Your task to perform on an android device: I'd want to move the Outdoor Yoga and Home Yoga video files to the Yoga Folder in Google Files so they're easier to access in the future.
Image 0: 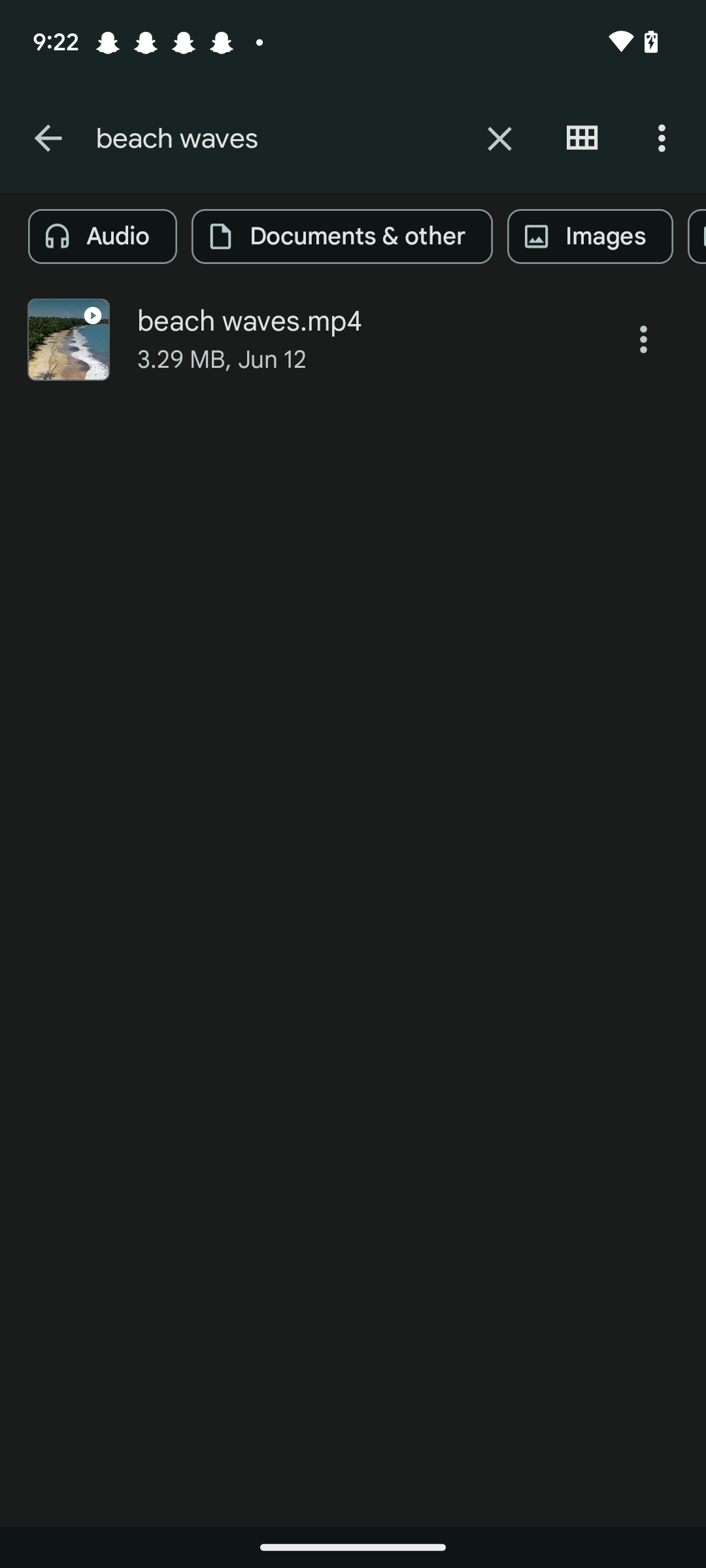
Go back to the previous screen
Step 0: press back button
Image 1: 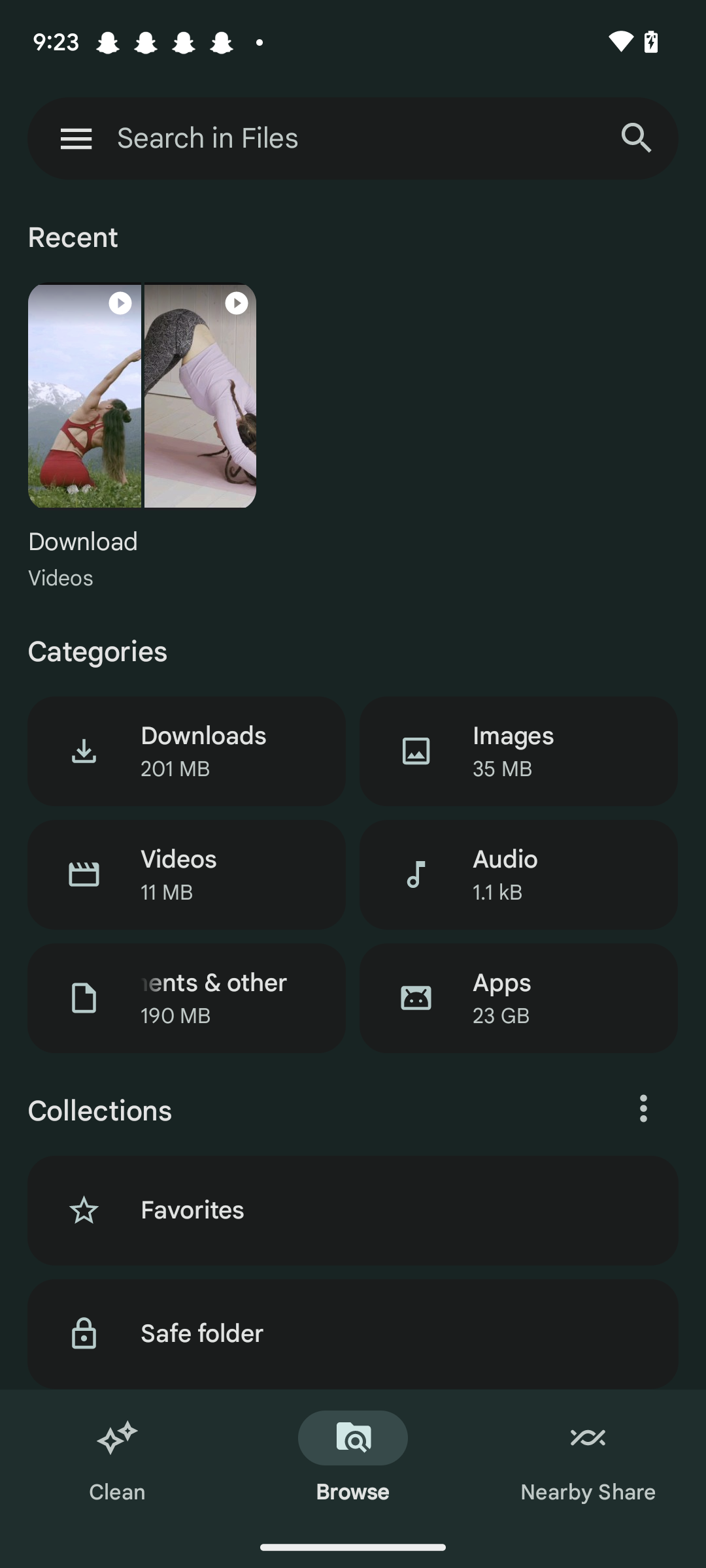
Click on the download categories
Step 1: click (203, 736)
Image 2: 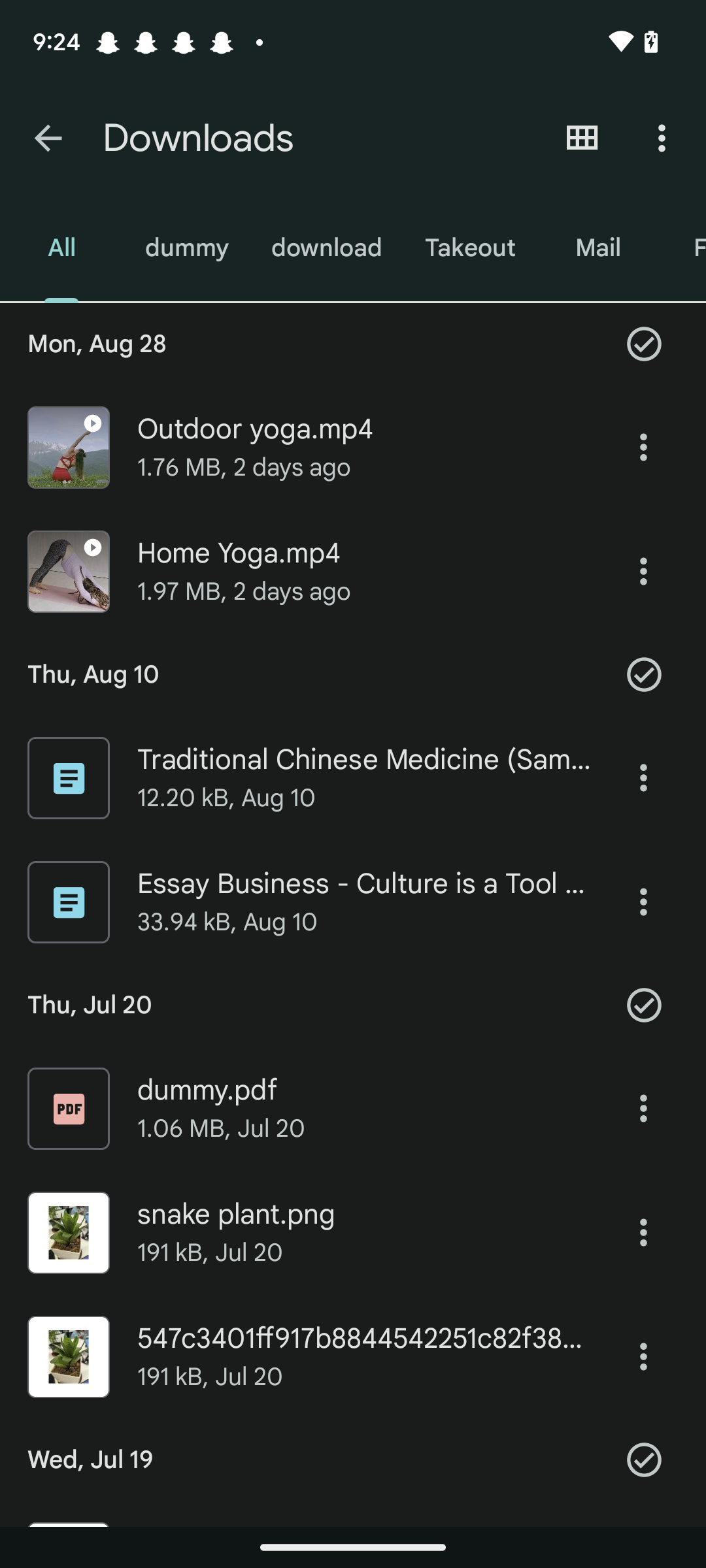
Click on the tick icon enclosed in the circle next to the Mon, Aug 28
Step 2: click (643, 343)
Image 3: 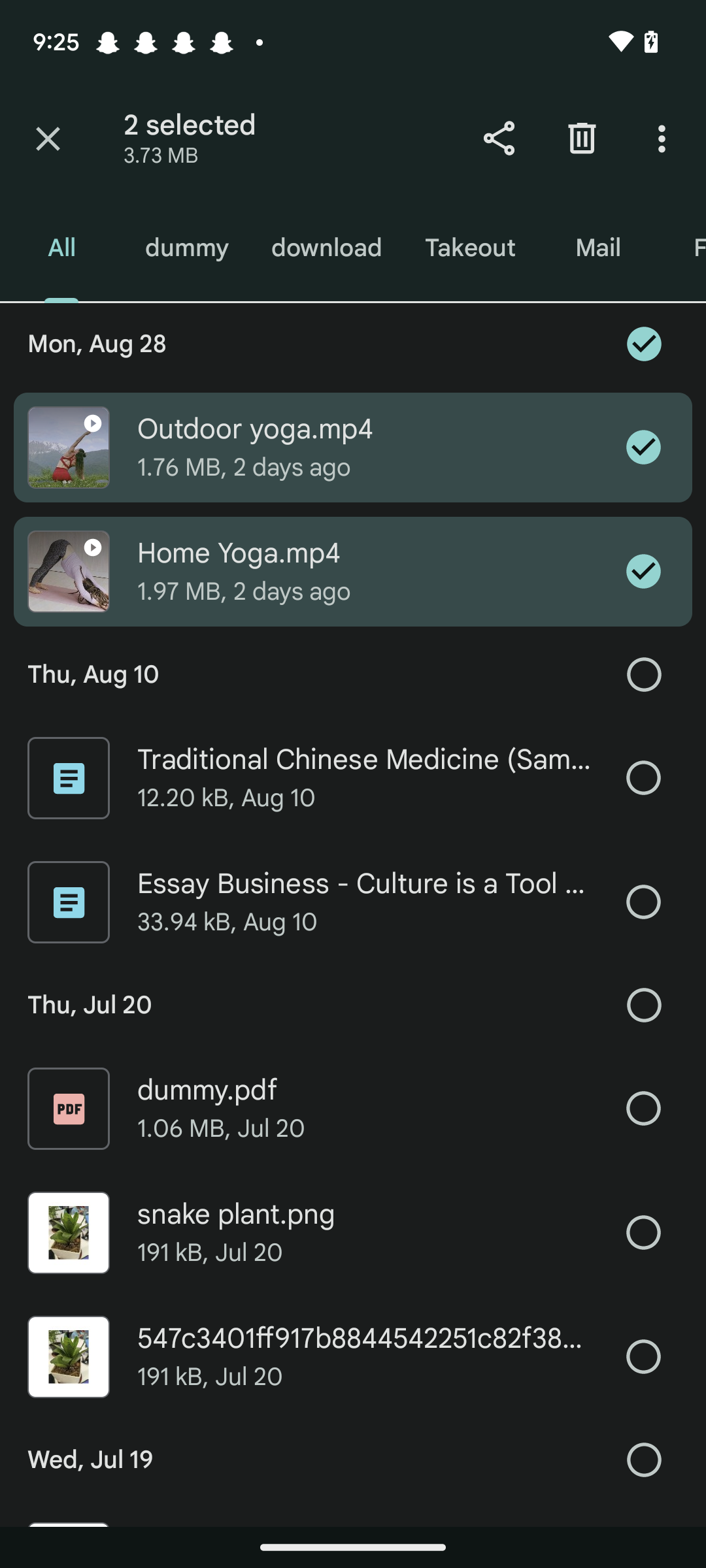
Click on the three dots at the top right corner of the screen
Step 3: click (664, 139)
Image 4: 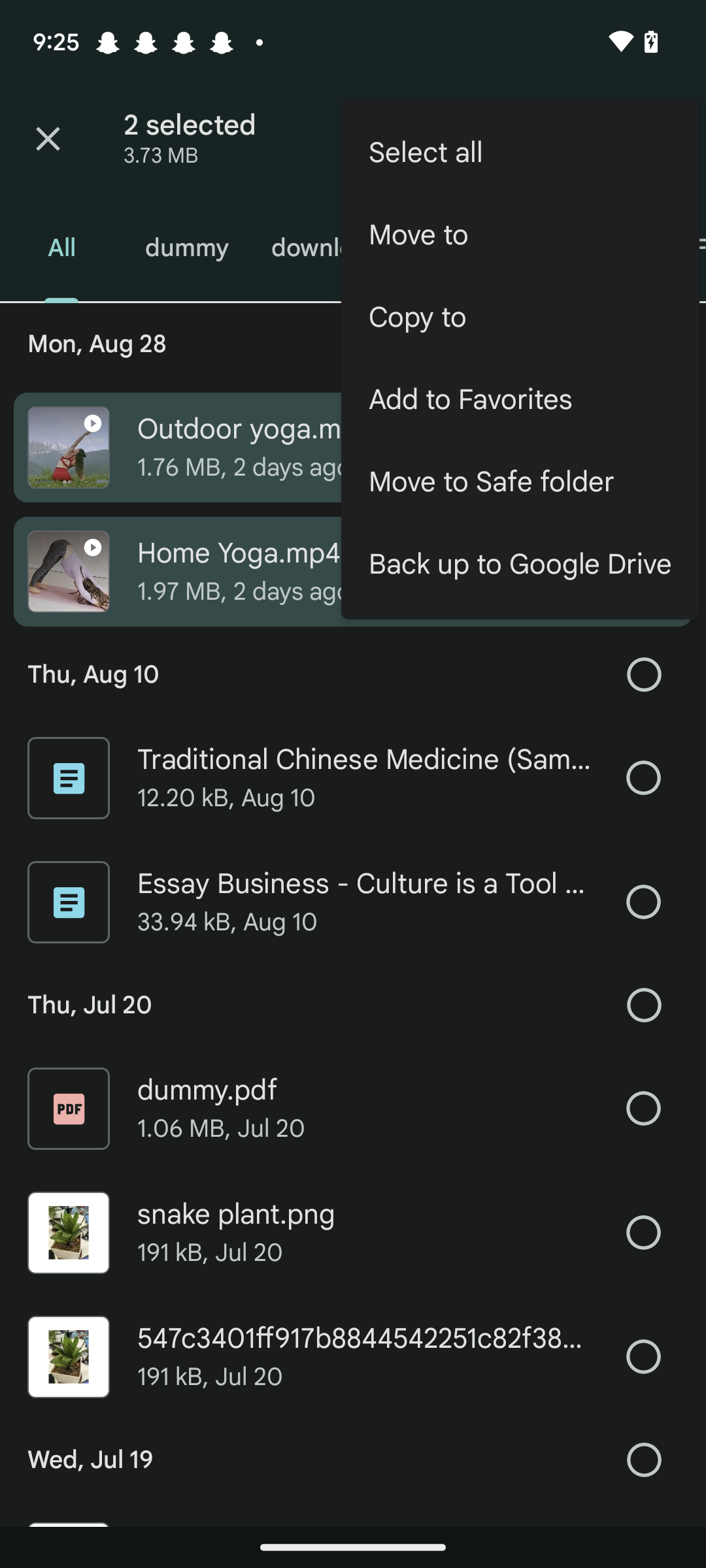
Click on the move to option
Step 4: click (520, 235)
Image 5: 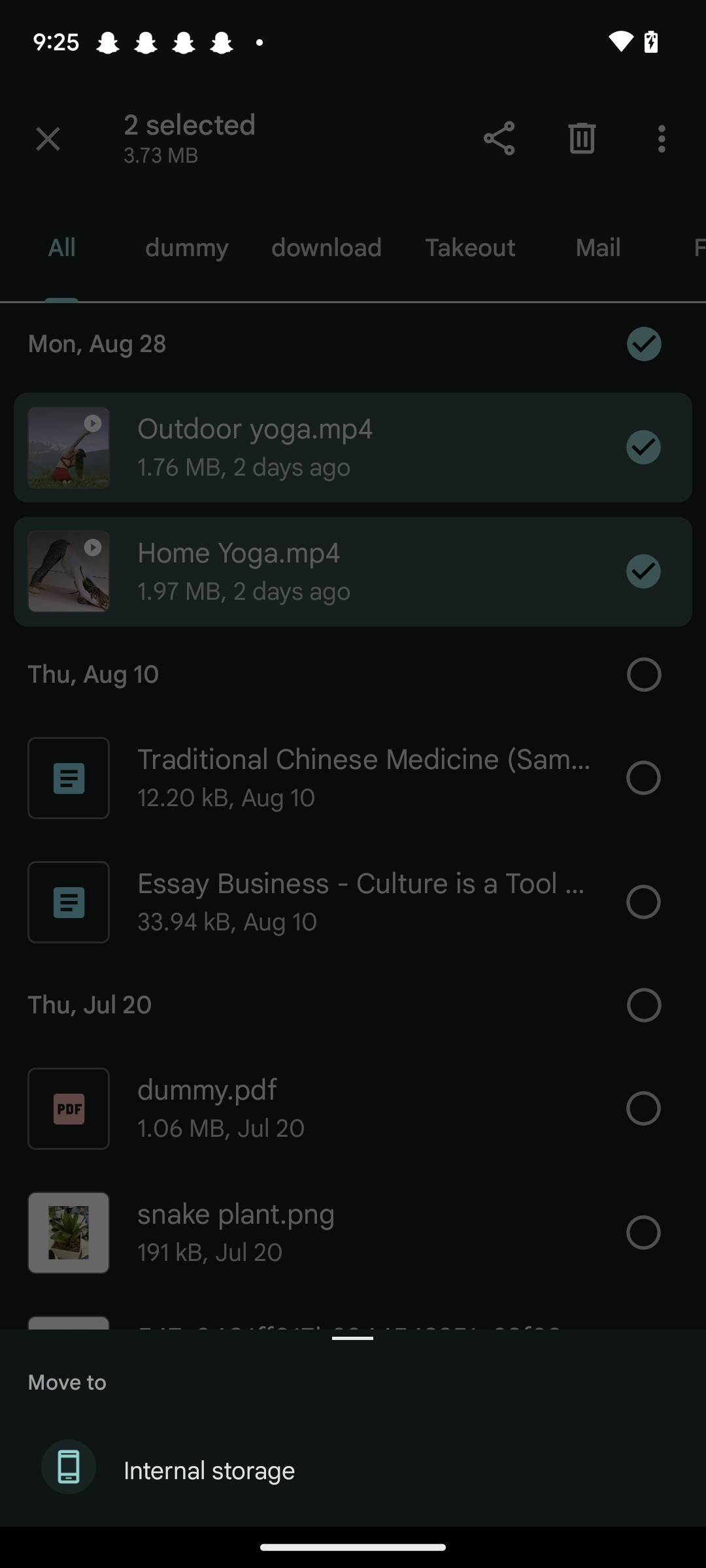
Click on the internal storage
Step 5: click (353, 1471)
Image 6: 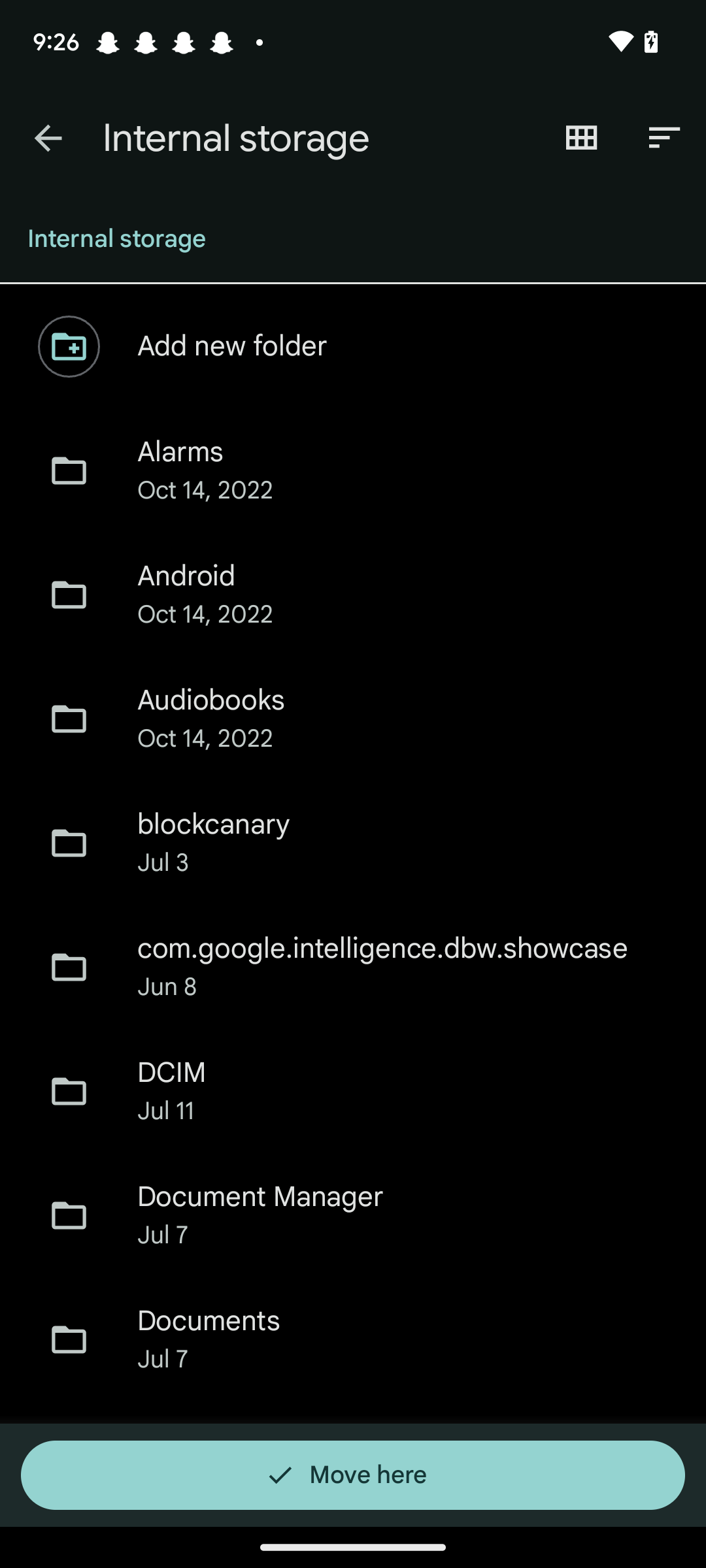
Swipe up to see the Yoga folder
Step 6: scroll down
Image 7: 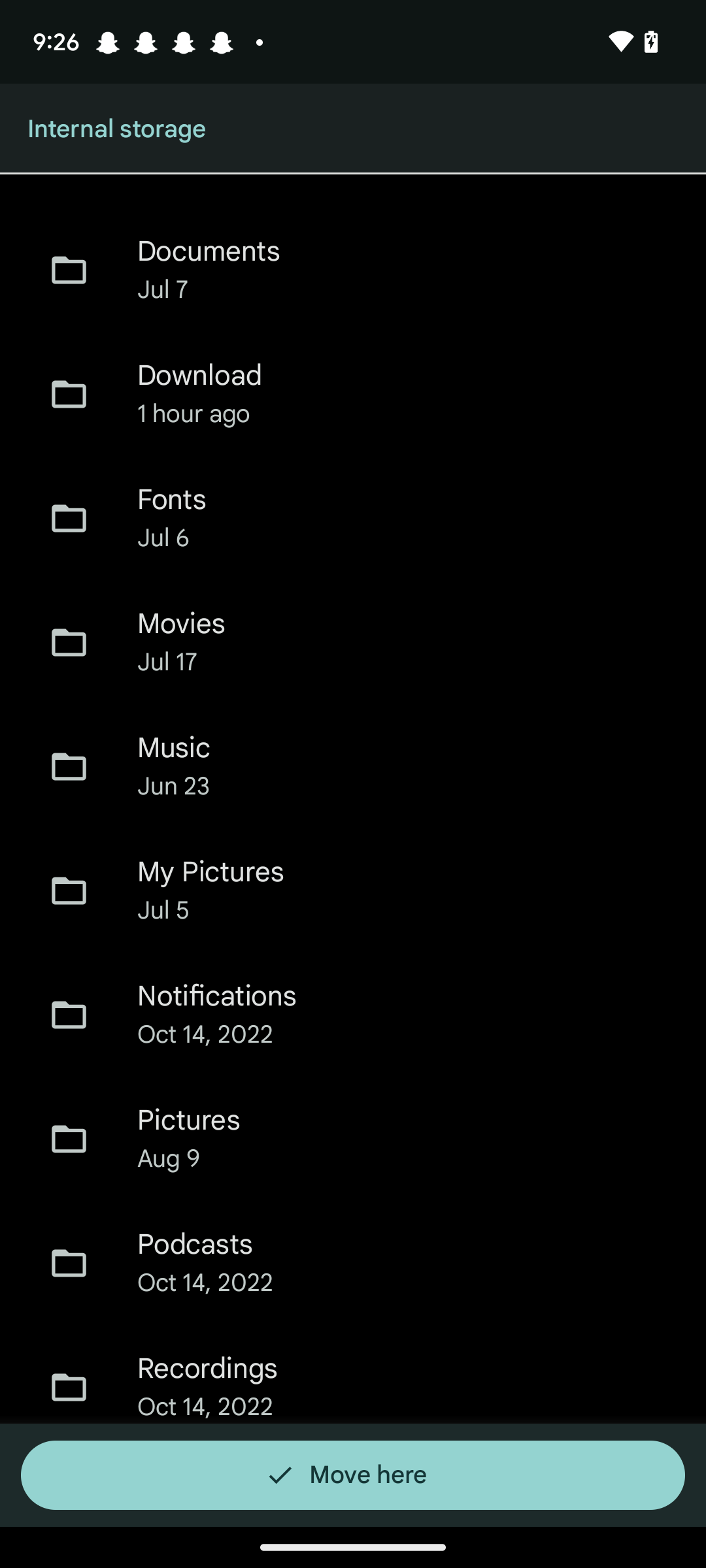
Swipe up to see the Yoga folder
Step 7: scroll down
Image 8: 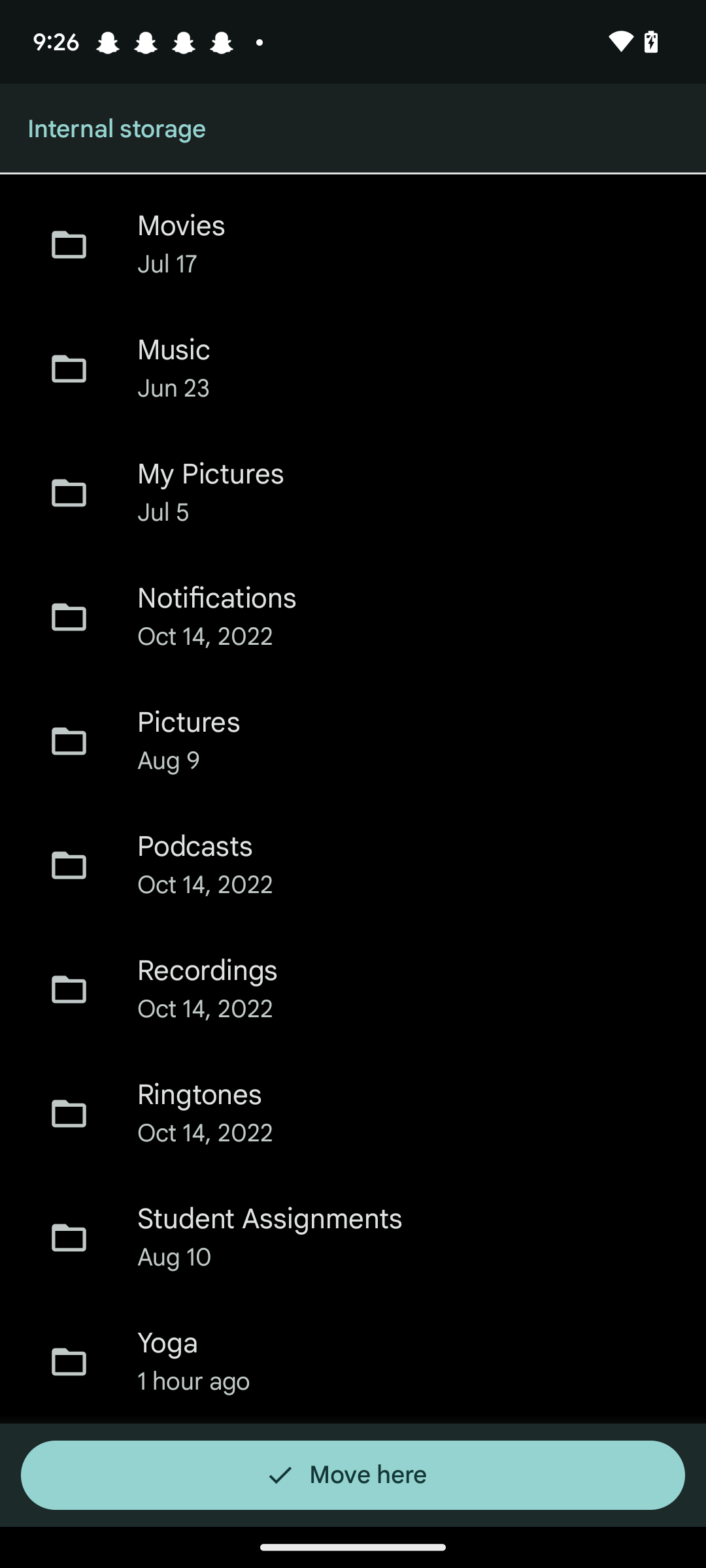
Click on the Yoga folder
Step 8: click (353, 1362)
Image 9: 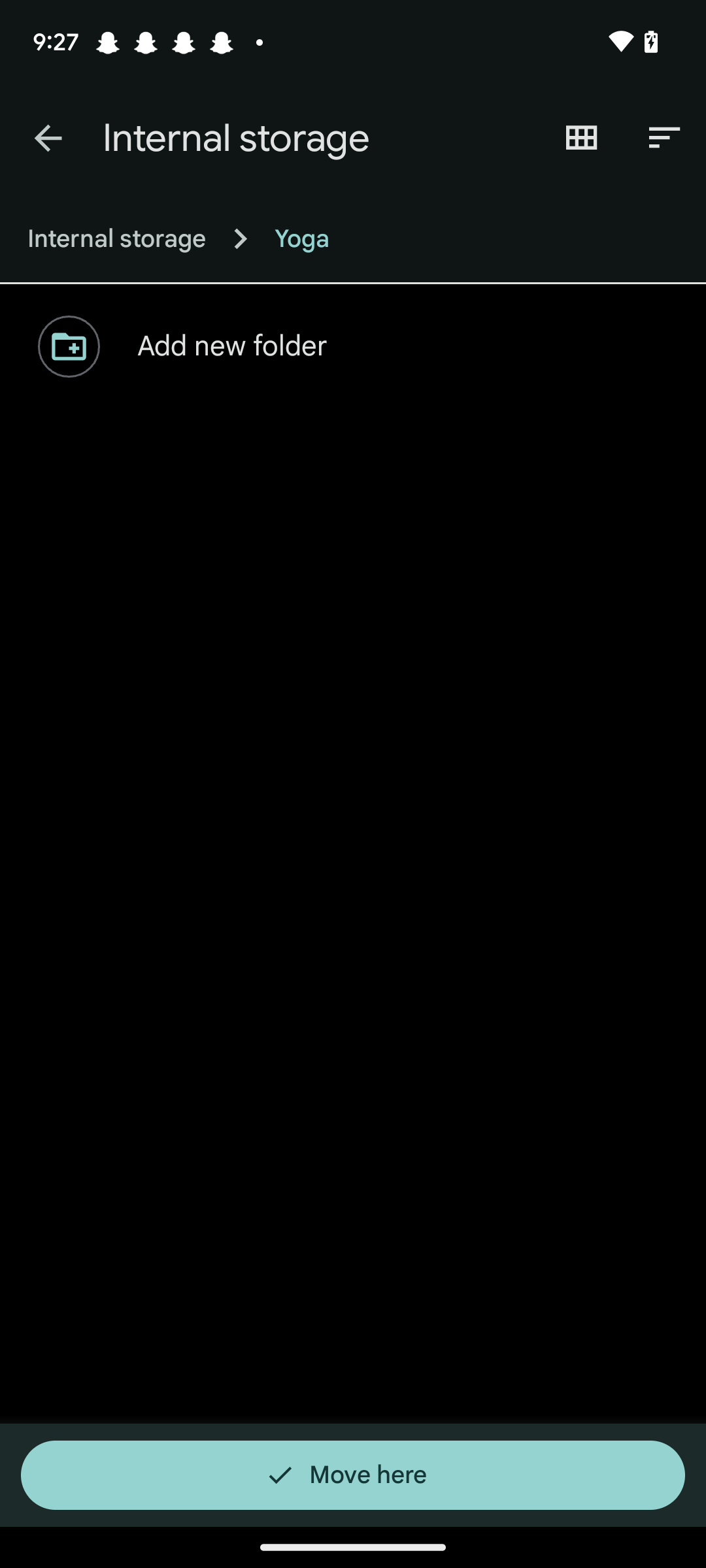
Click on the move here button
Step 9: click (352, 1475)